Your task to perform on an android device: I Loved the Chicken Stew dish and wanted to cook it again , save the chicken stew recipe for the same in All Recipe app
Image 0: 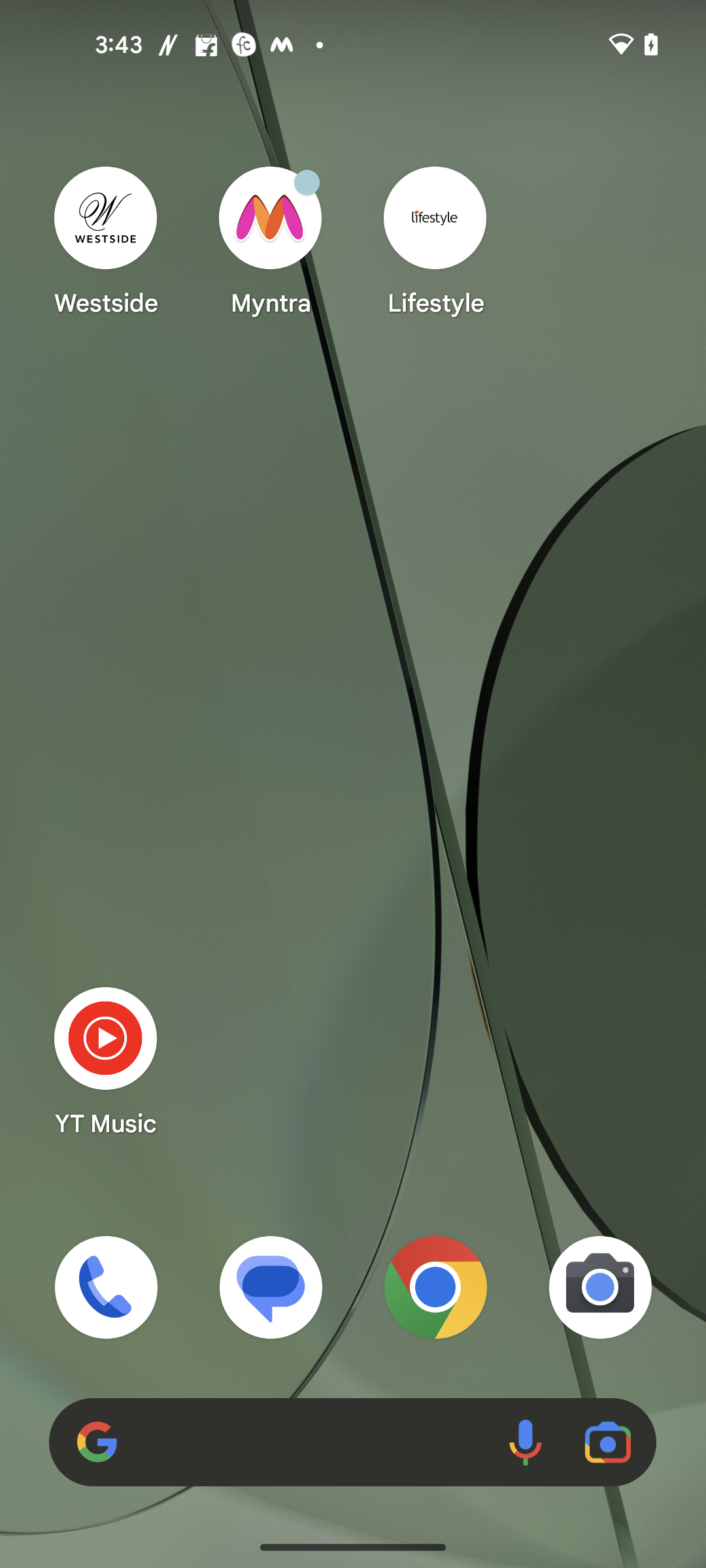
Open the All Recipe app
Step 0: open app "All Recipes"
Image 1: 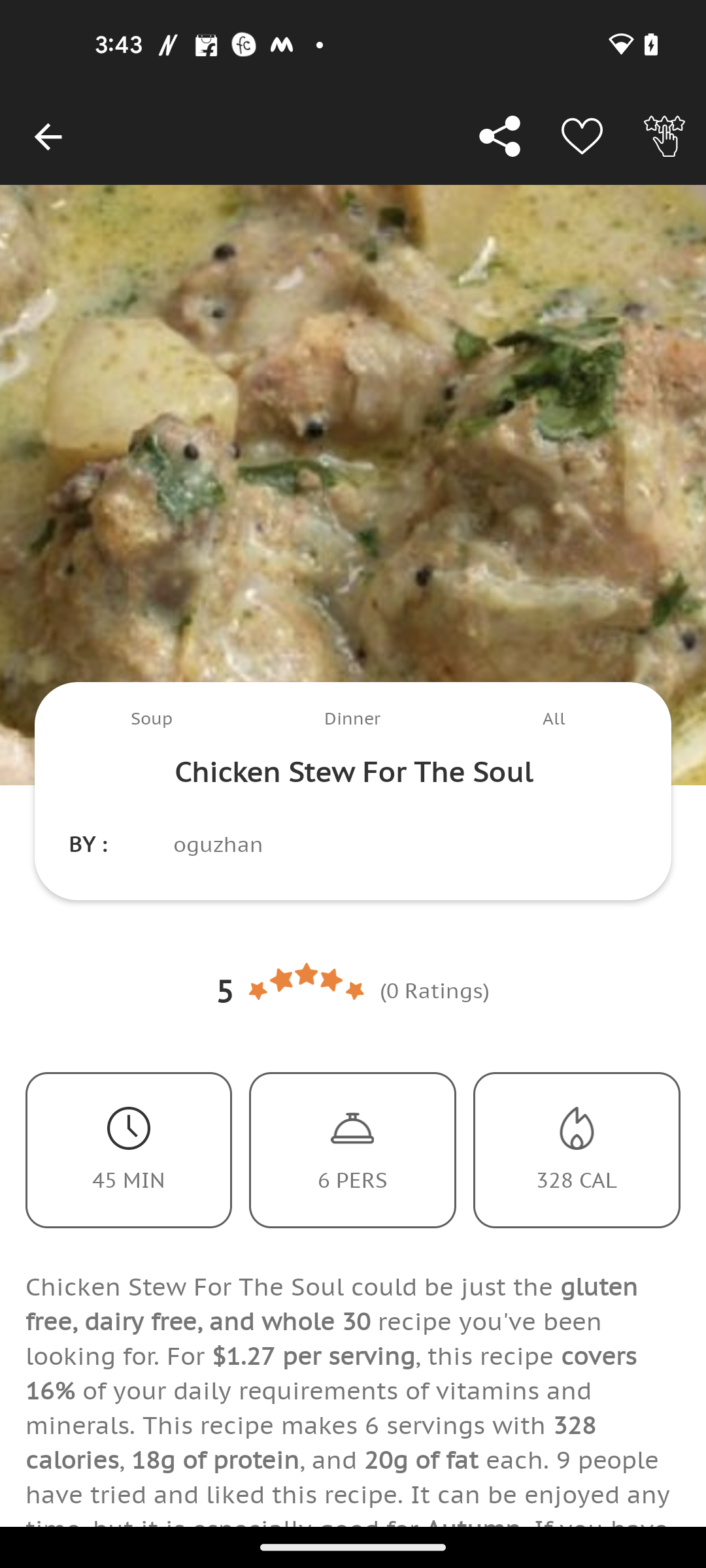
Click on the heart icon at the top of the screen
Step 1: click (582, 137)